Your task to perform on an android device: Save the audio that I have recorded in my voice of my favorite music artist's song "Oye Como Va" into my internal storage of my device from the Recorder app.
Image 0: 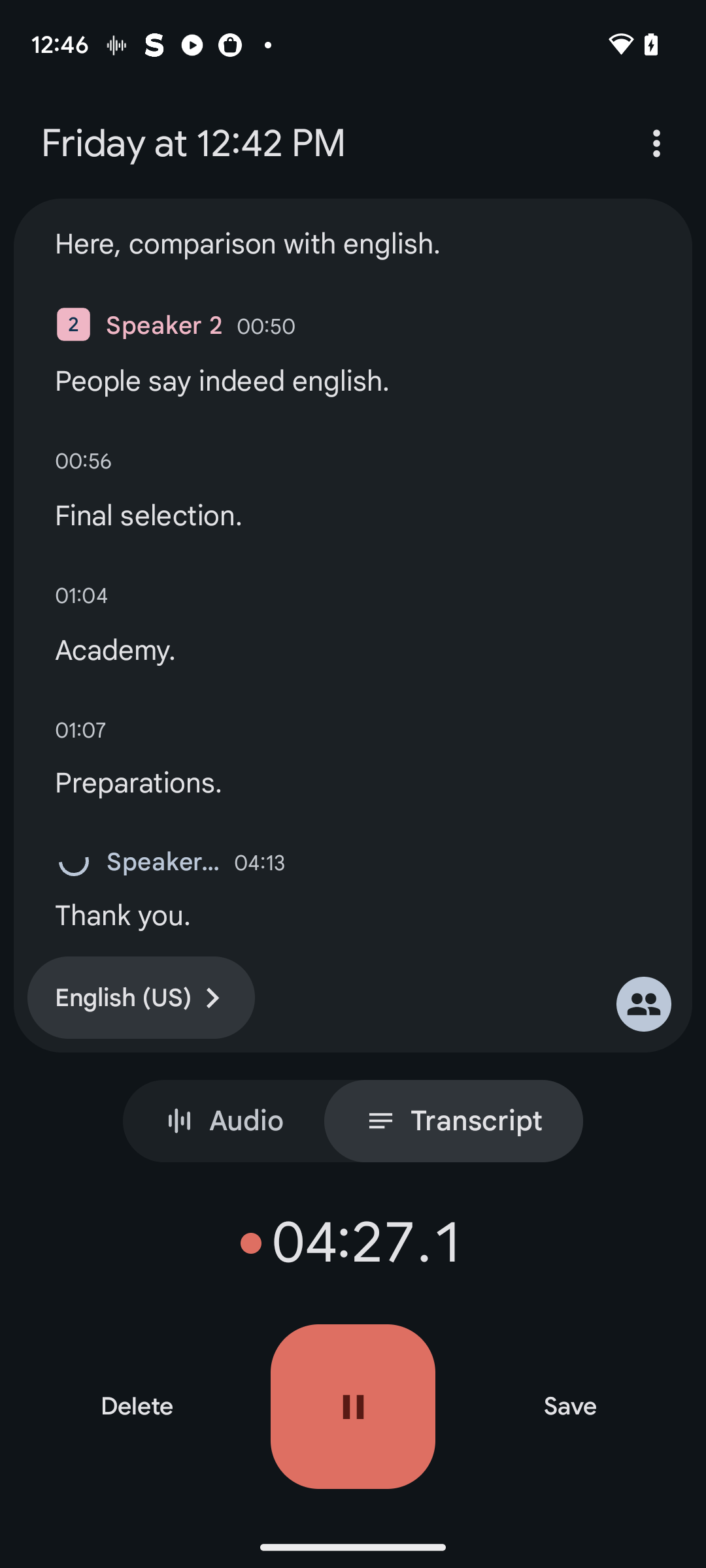
Click on the tab save.
Step 0: click (570, 1407)